Your task to perform on an android device: Add the Puma women joggers in green to my wishlist on the PUMA app.
Image 0: 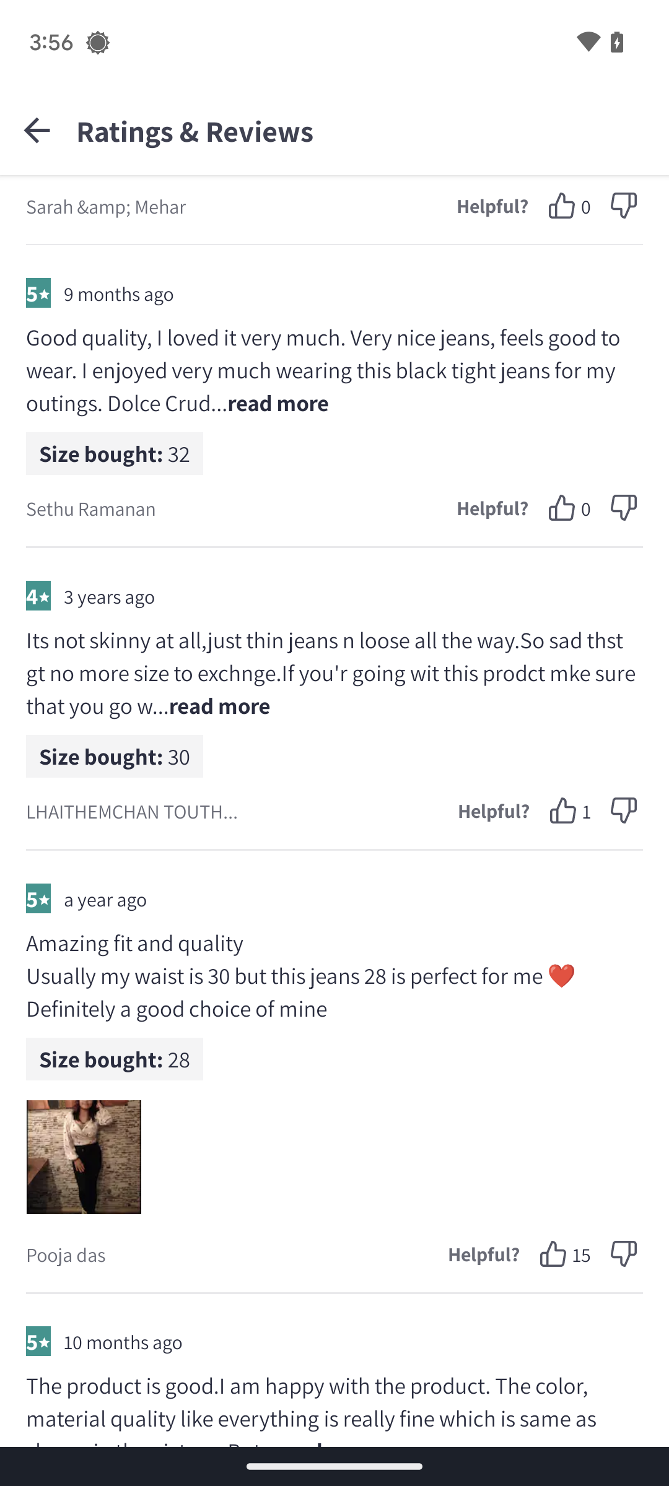
Open the PUMA app.
Step 0: open app "PUMA"
Image 1: 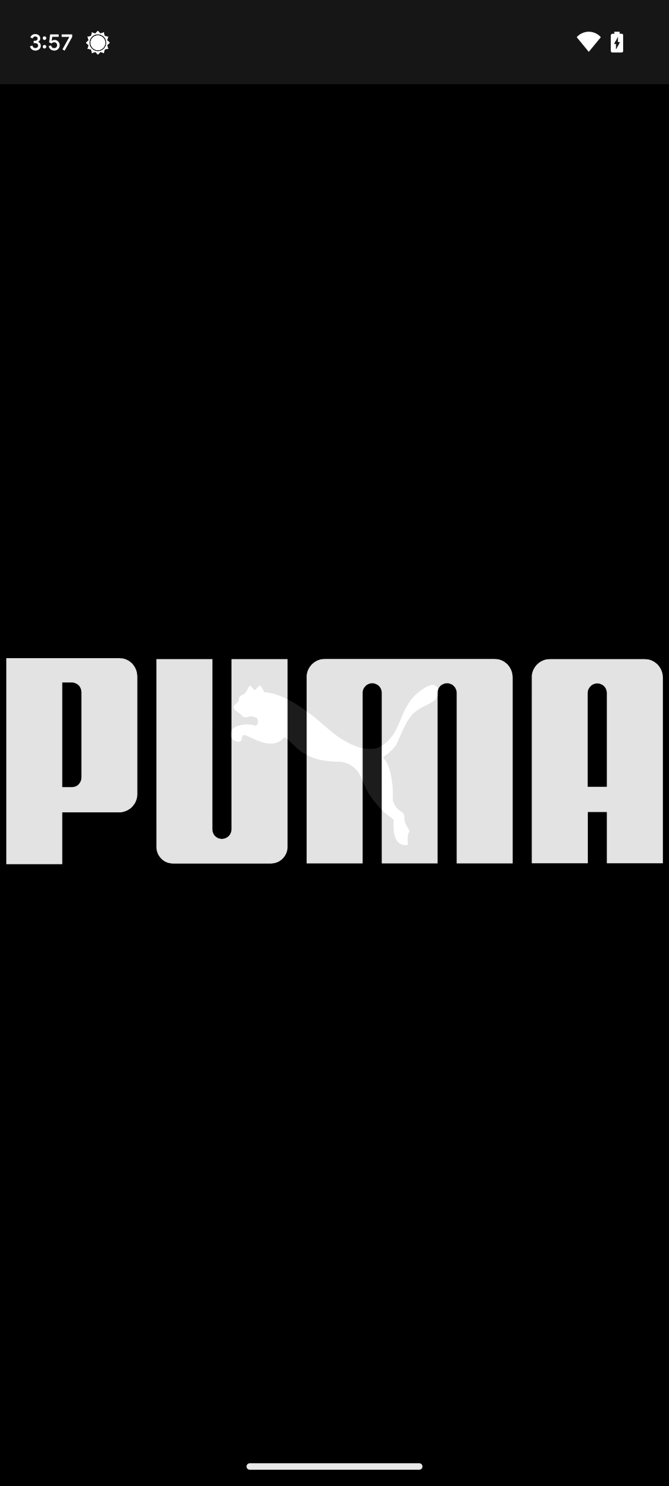
Open the PUMA app.
Step 1: wait
Image 2: 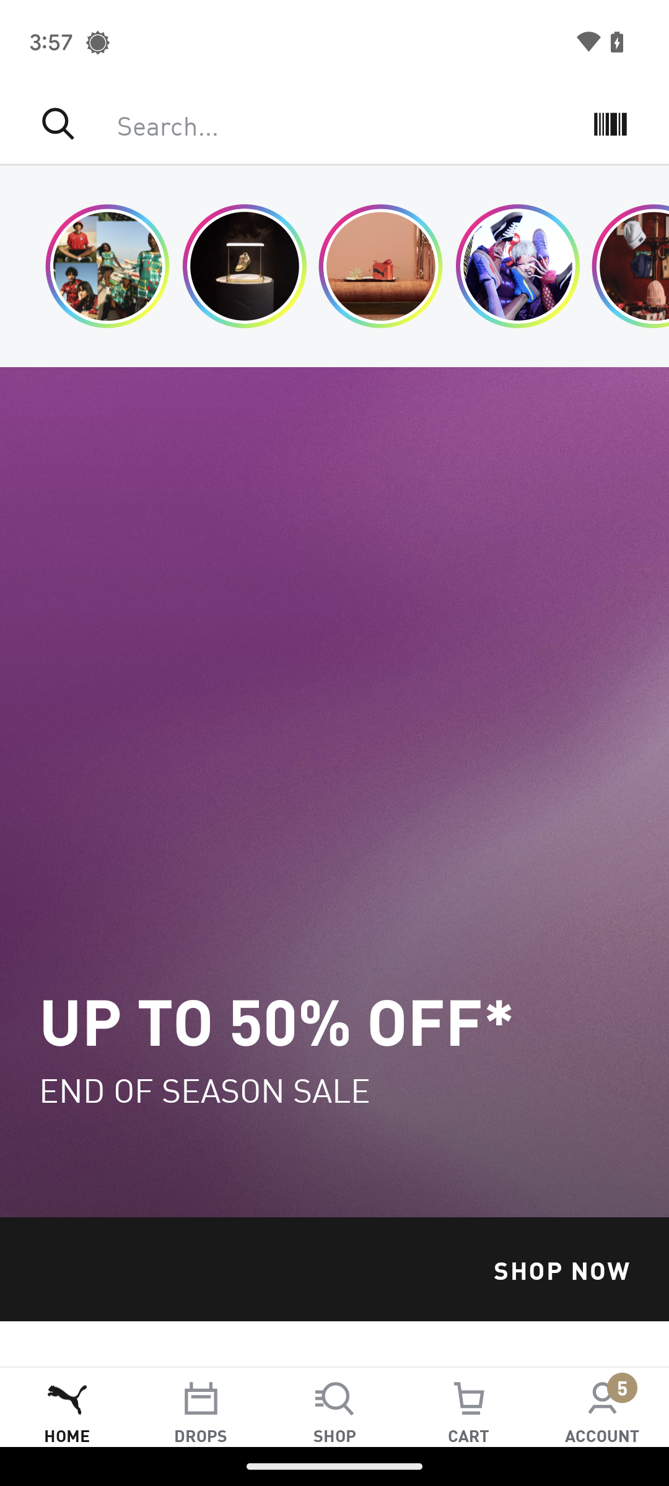
Click on the search bar at the top of the screen.
Step 2: click (326, 124)
Image 3: 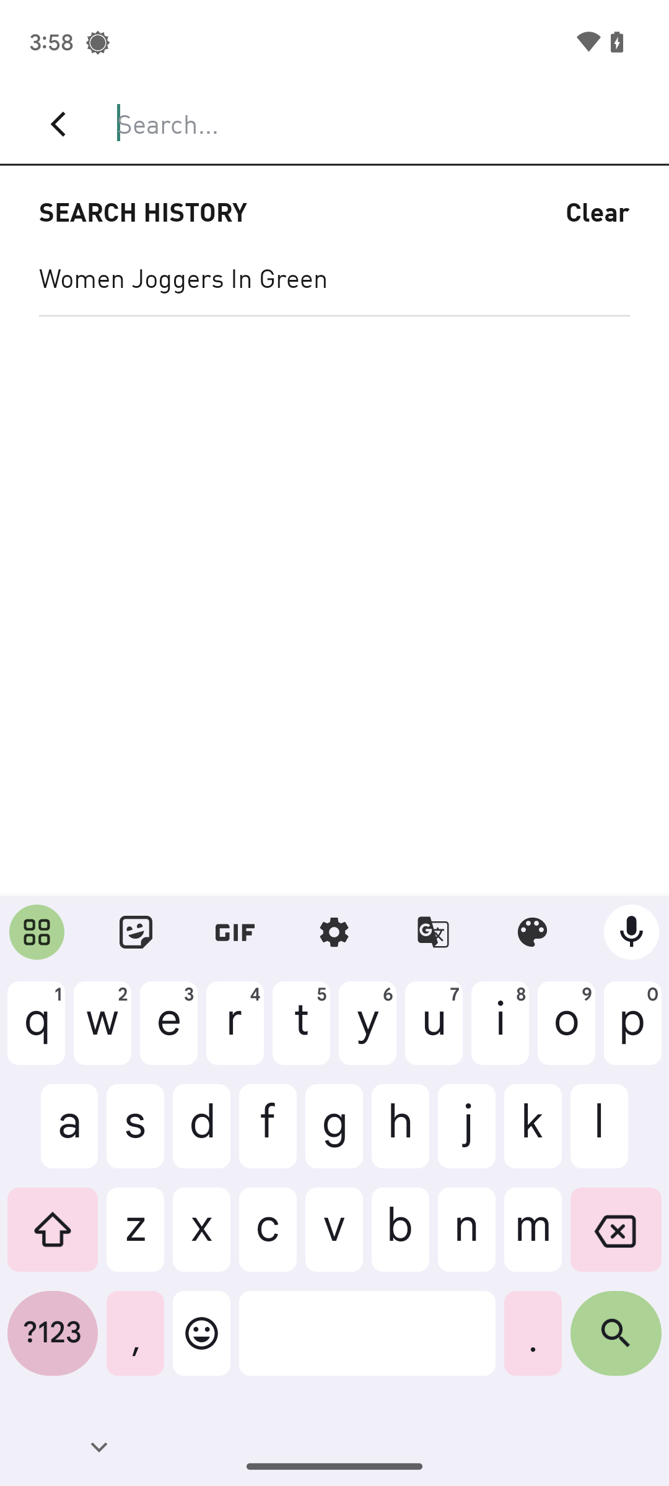
Type in Women Joggers in Green.
Step 3: type "Women Joggers in Green."
Image 4: 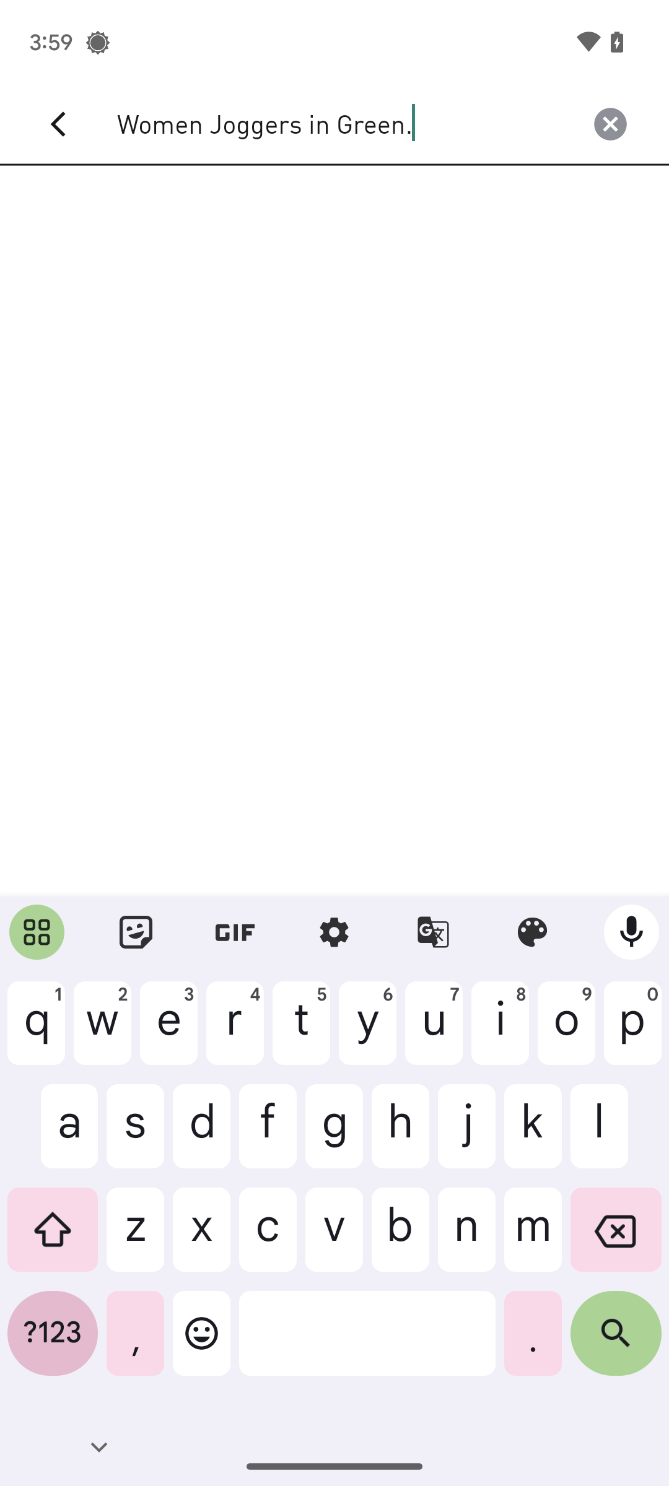
Click on the tick  button at the bottom right of the keyboard.
Step 4: click (616, 1343)
Image 5: 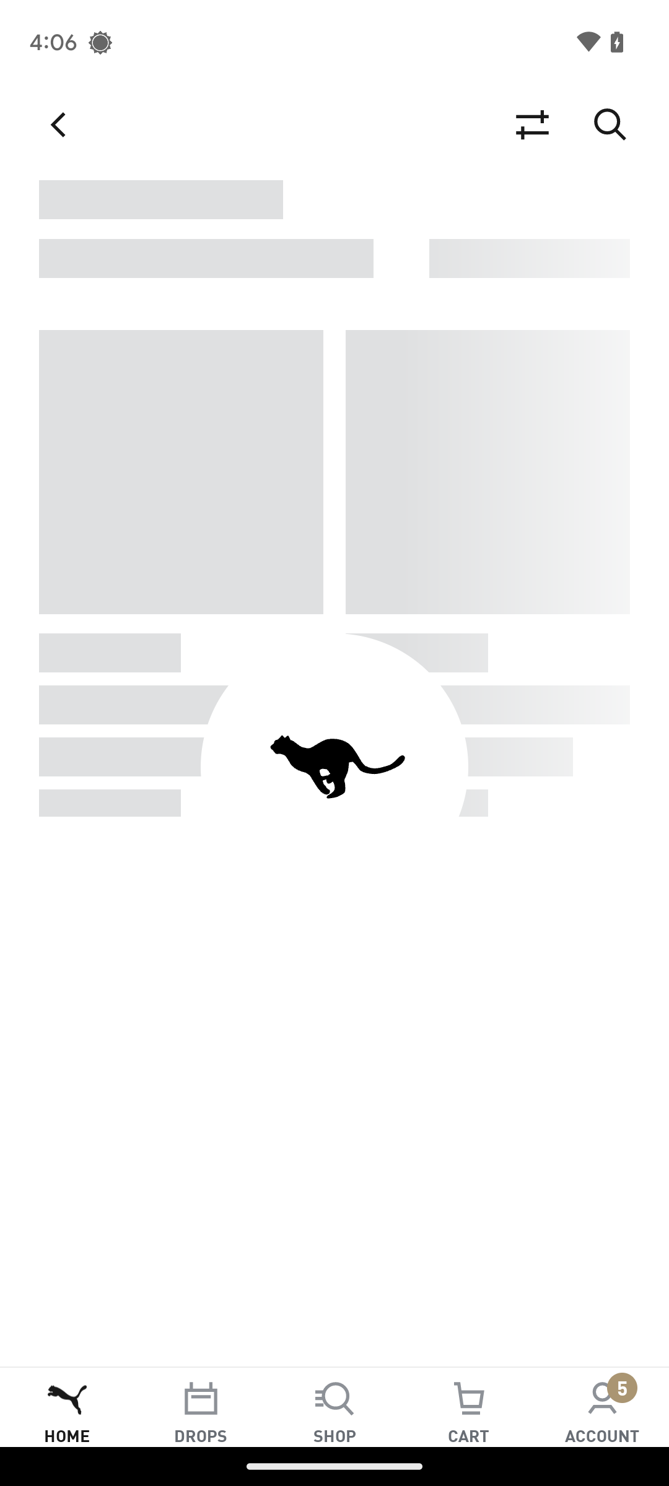
Click on the tick  button at the bottom right of the keyboard.
Step 5: wait